Your task to perform on an android device: In ToysPoint app and open the Barbie doll & Scooter product and add it to the cart
Image 0: 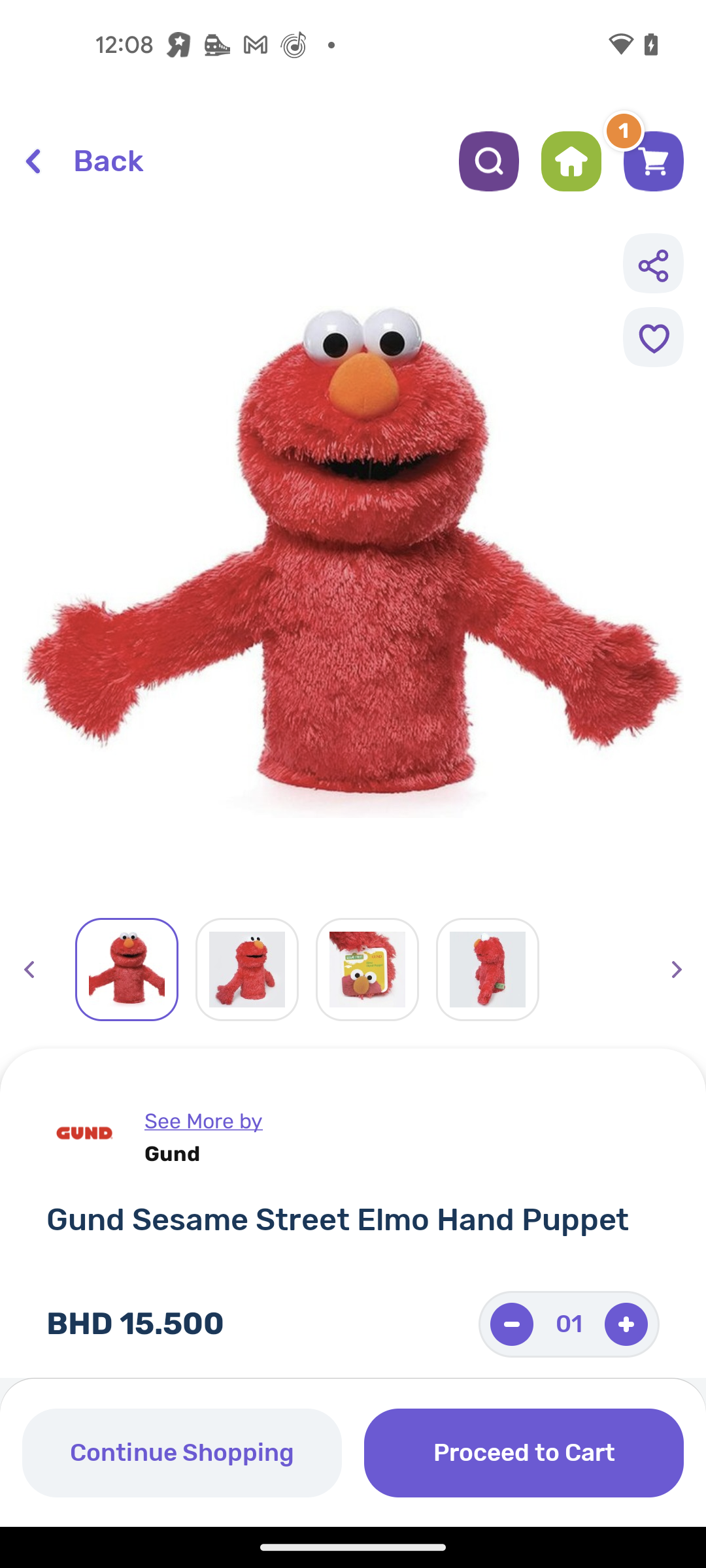
Open the ToysPoint app
Step 0: open app "ToysPoint"
Image 2: 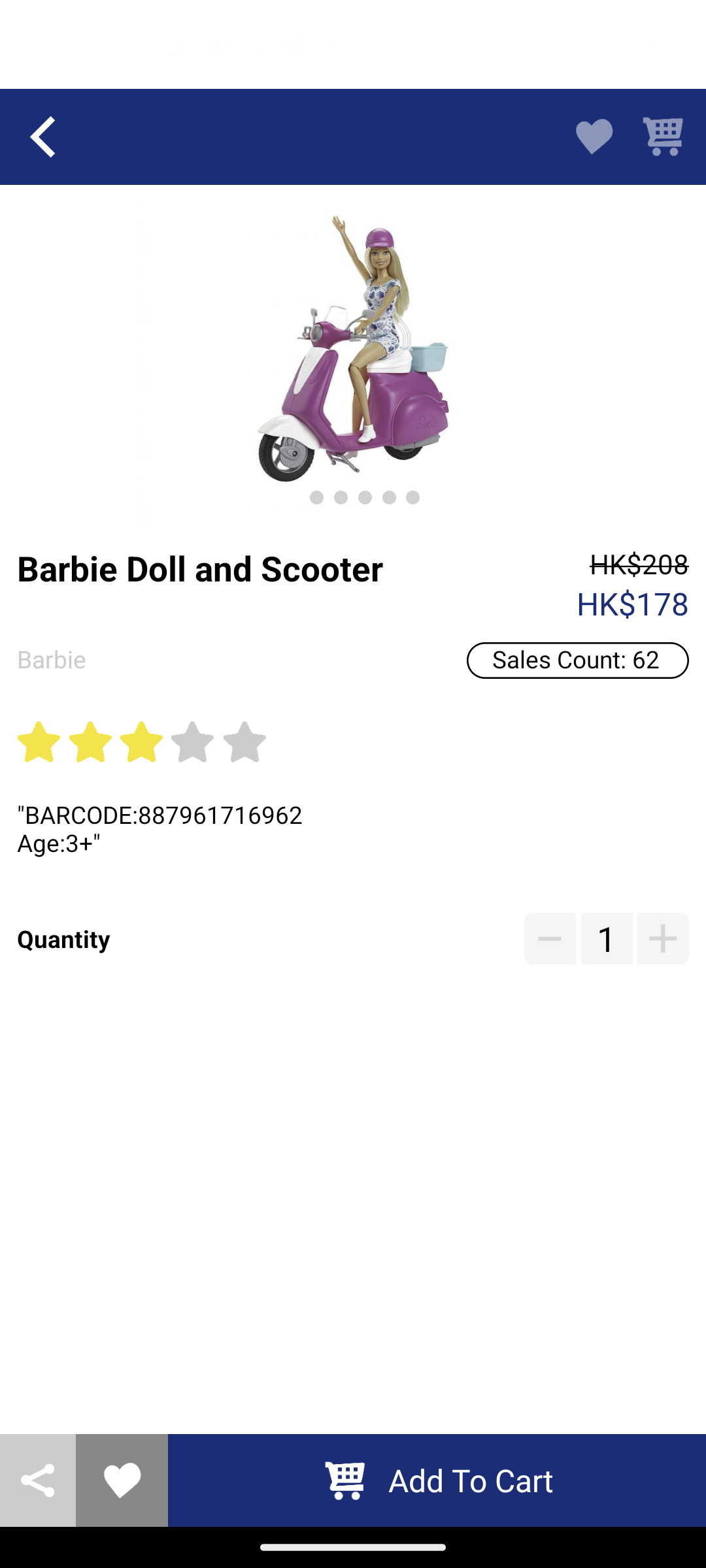
Click on the Add To Cart button
Step 2: click (471, 1480)